Your task to perform on an android device: I like the VIMLE 3-Seat Sofa, so I'd want to compare it to other similar products via the Etsy app.
Image 0: 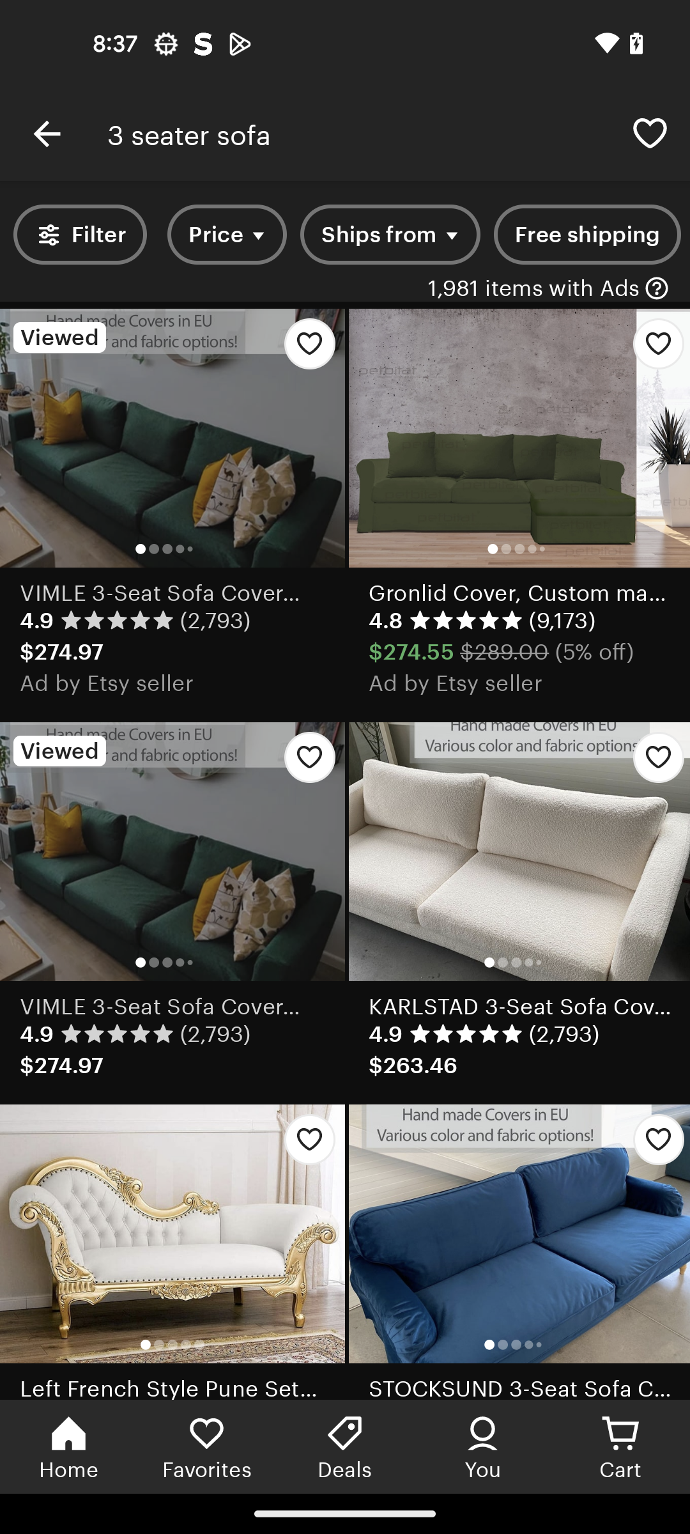
Open the VIMLE 3-Seat Sofa product
Step 0: click (158, 828)
Image 1: 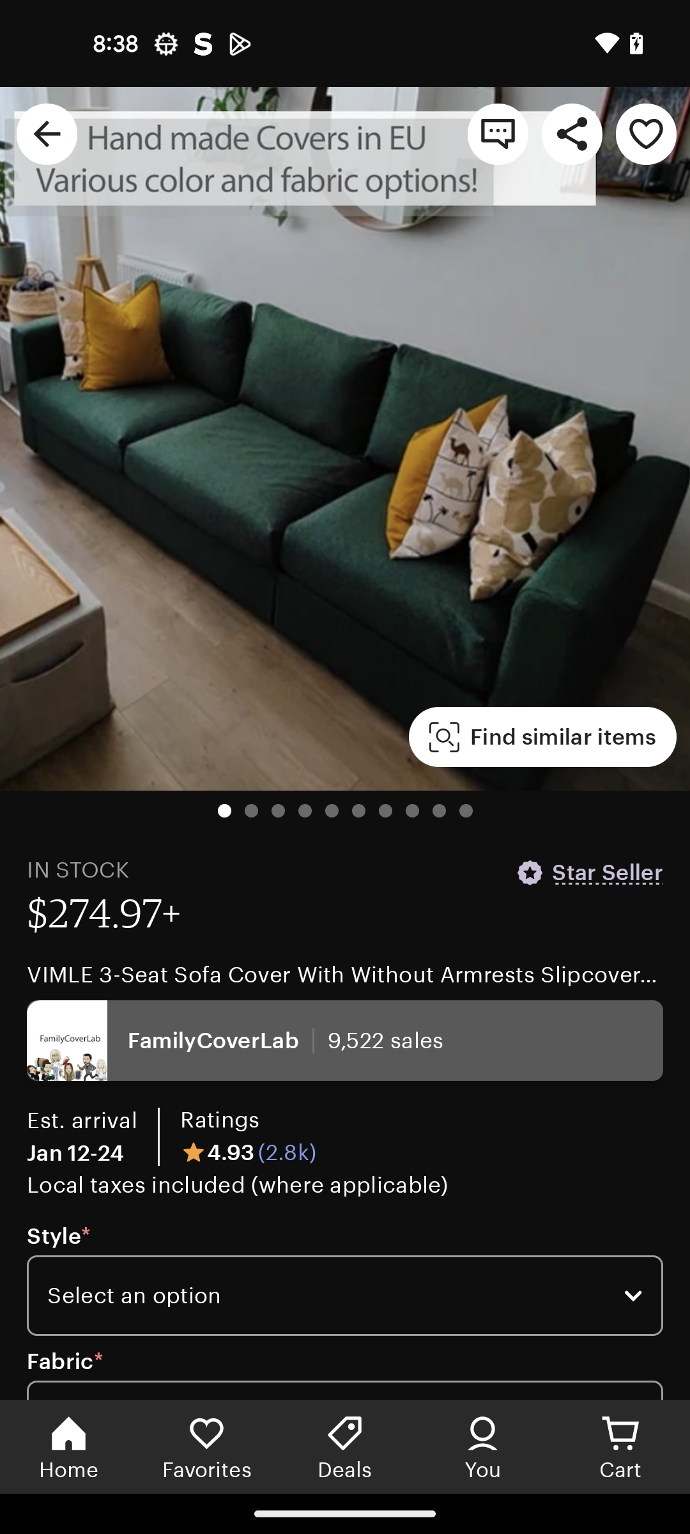
Swipe up to Similar Items
Step 1: scroll down
Image 2: 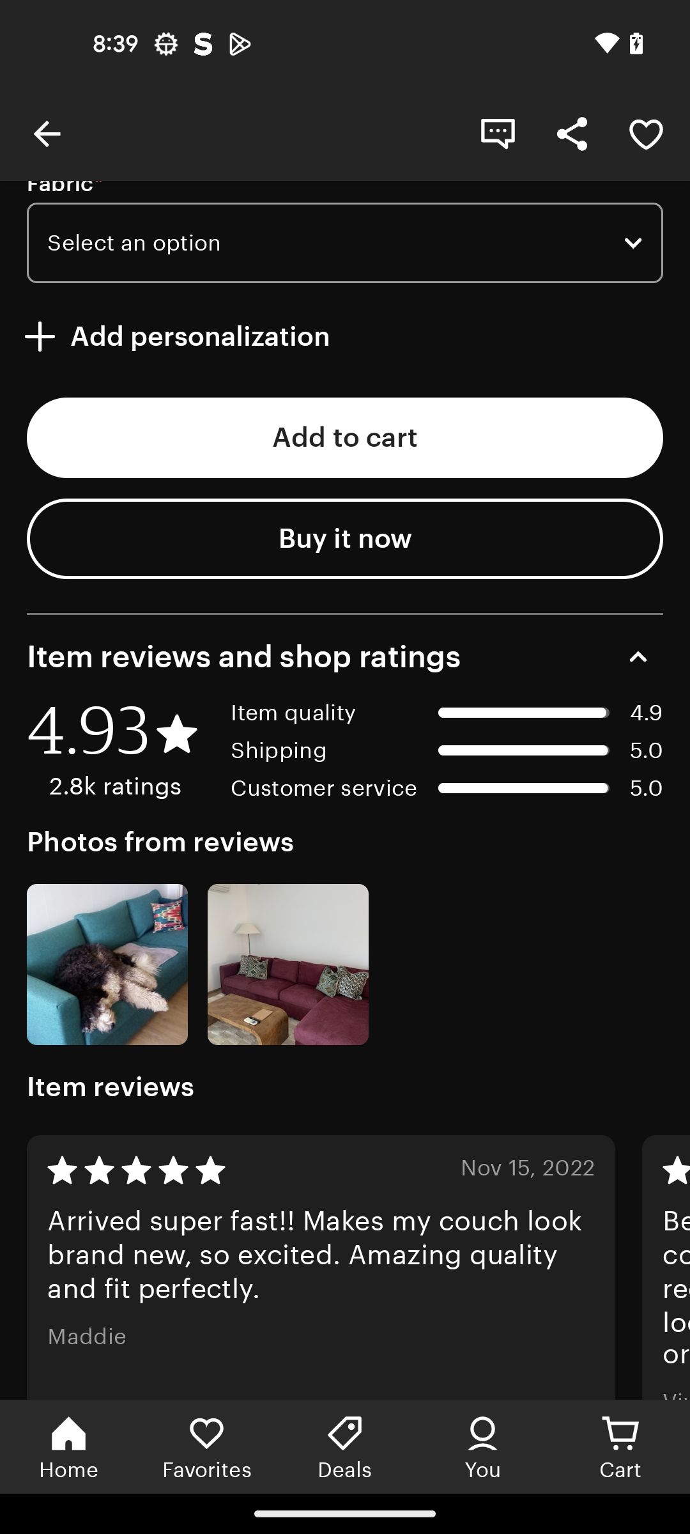
Swipe up to Similar Items
Step 2: scroll down
Image 3: 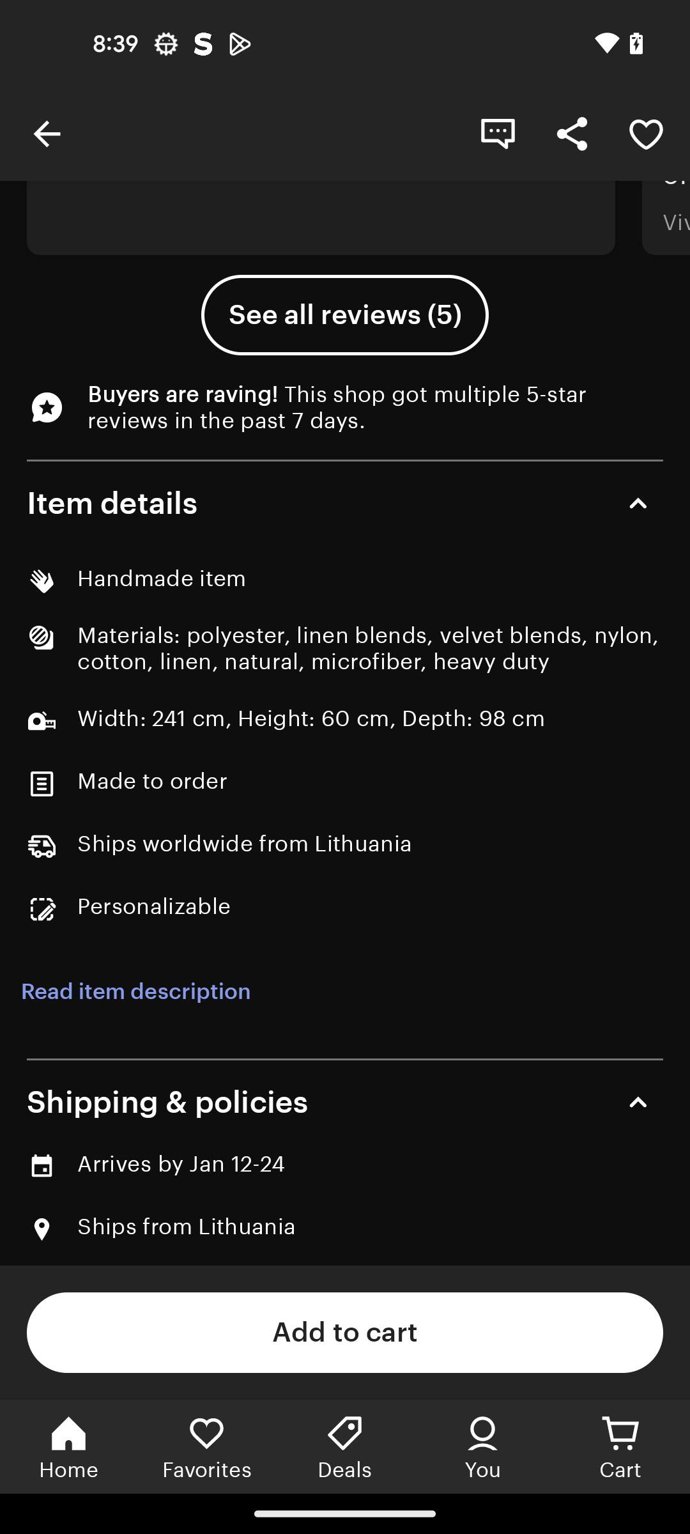
Swipe up to Similar Items
Step 3: scroll down
Image 4: 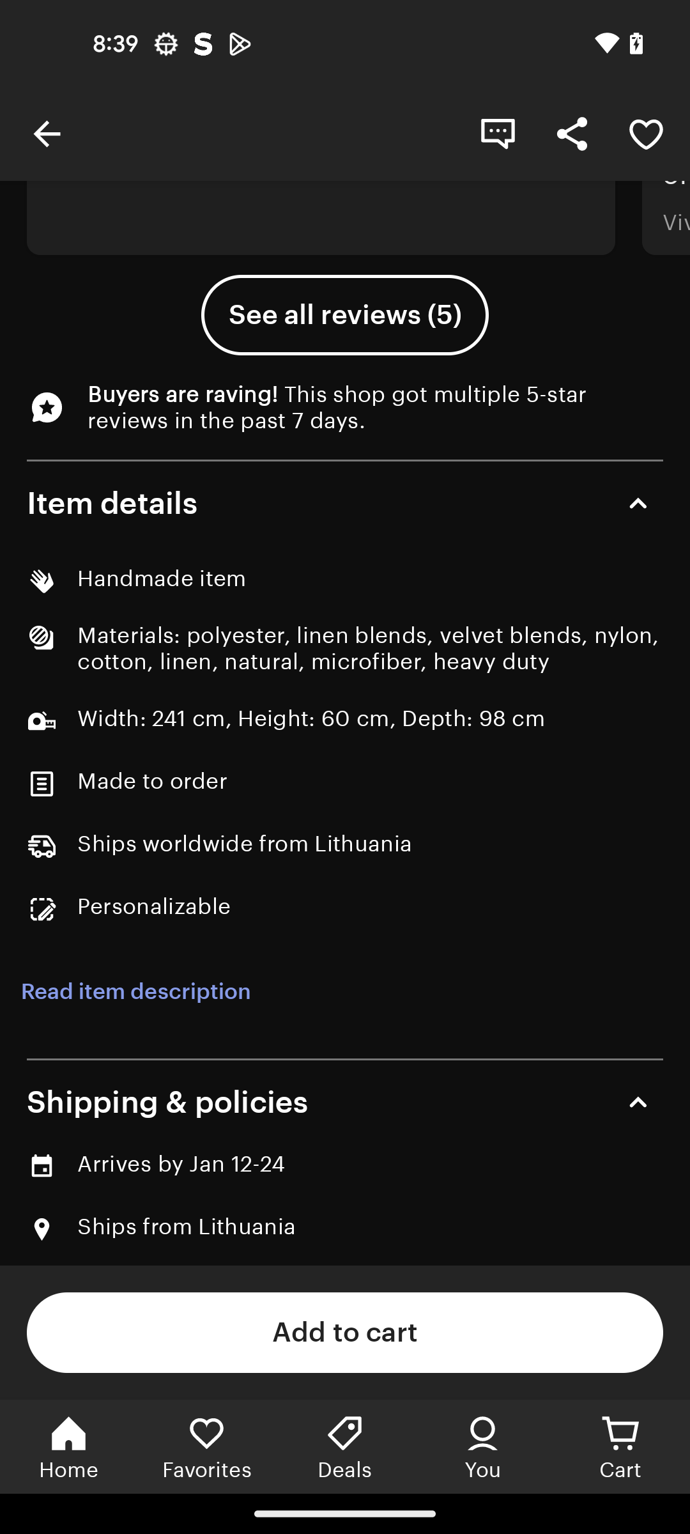
Swipe up to Similar Items
Step 4: scroll down
Image 5: 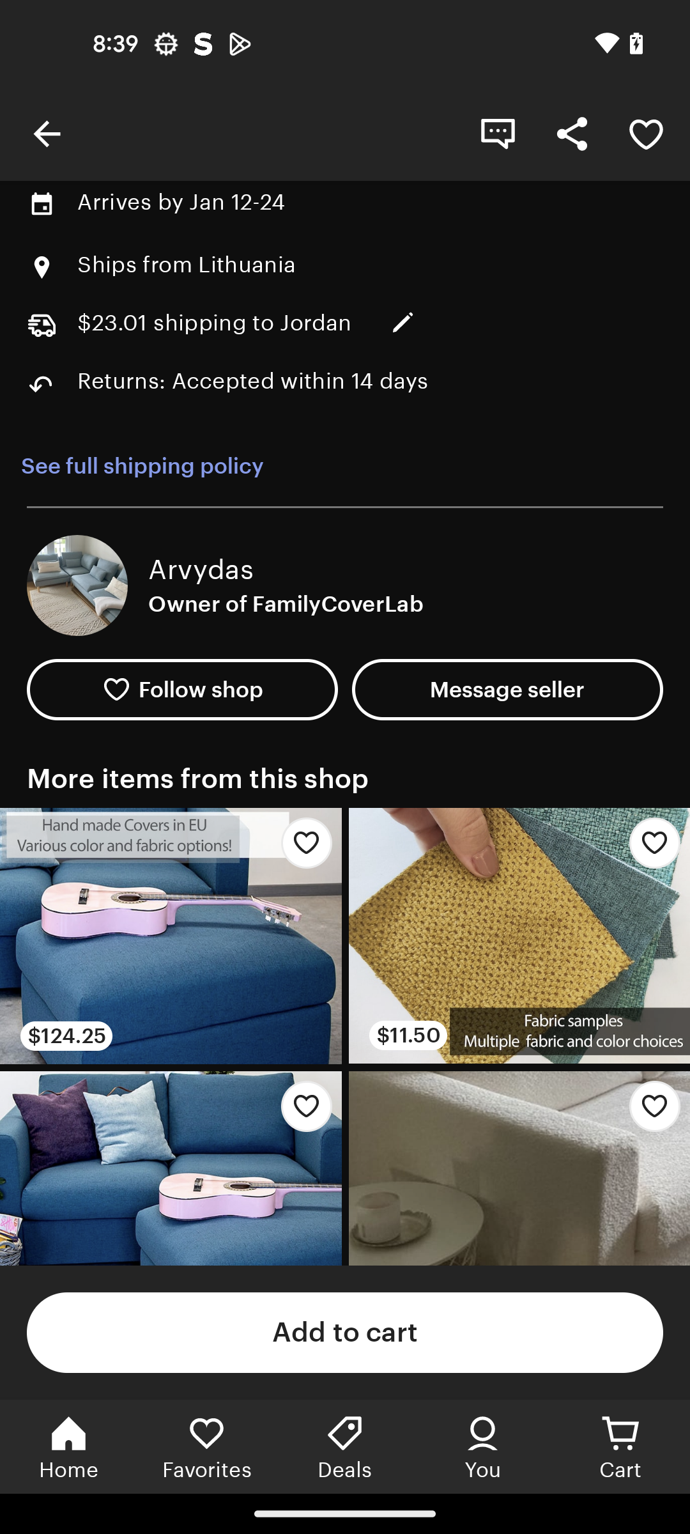
Swipe up to Similar Items
Step 5: scroll down
Image 6: 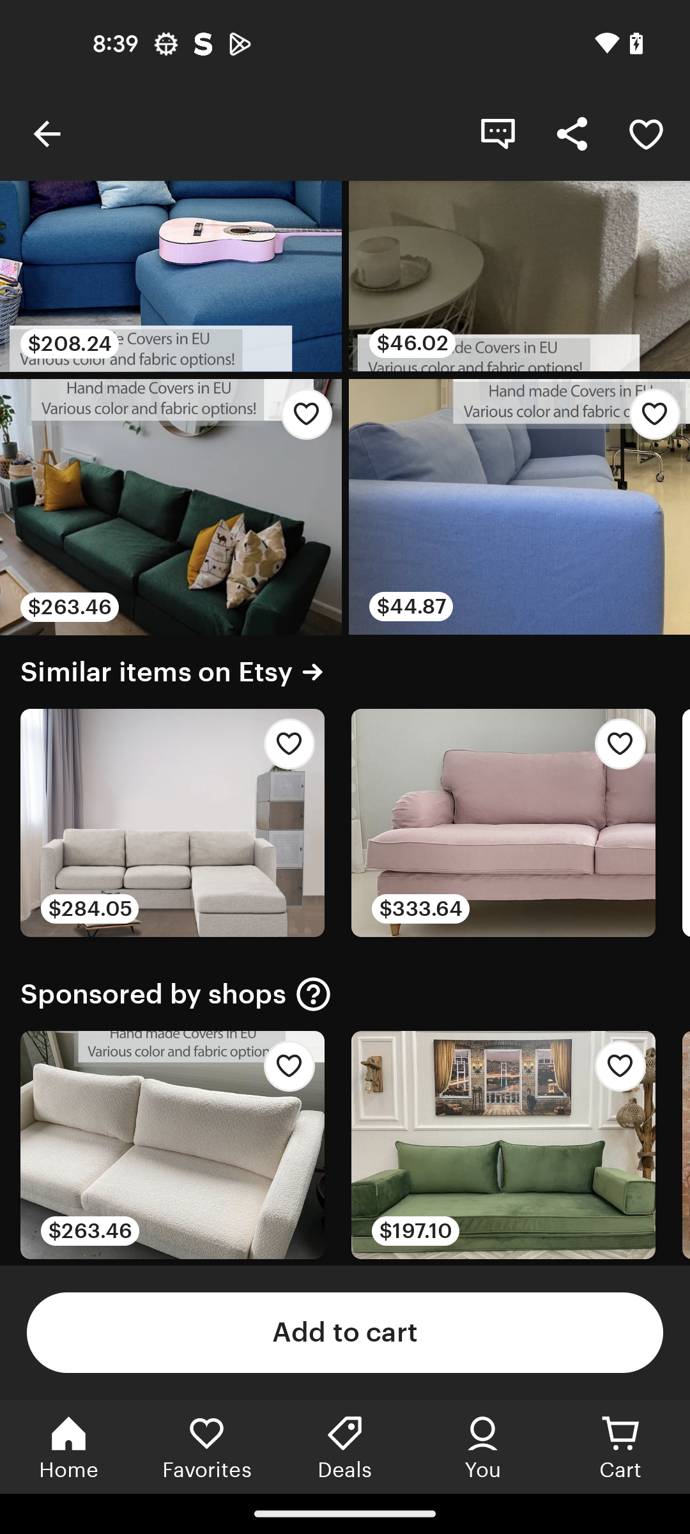
Click on the Similar items on Etsy
Step 6: click (176, 672)
Image 7: 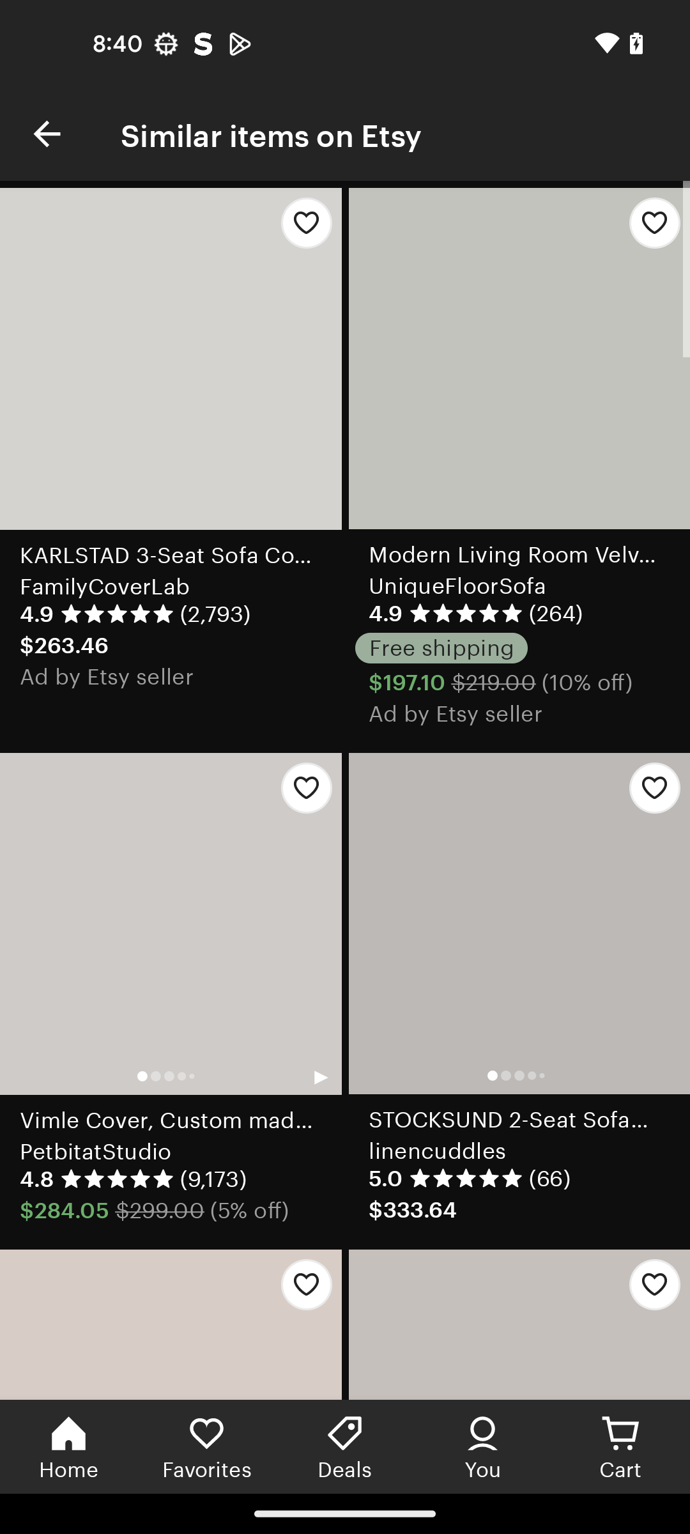
Click on the Similar items on Etsy
Step 7: wait